Your task to perform on an android device: My old shoes are damaged and I'm planning to buy new casual shoes , find a casual shoes for women in 38 sizes on the Shoppers stop app
Image 0: 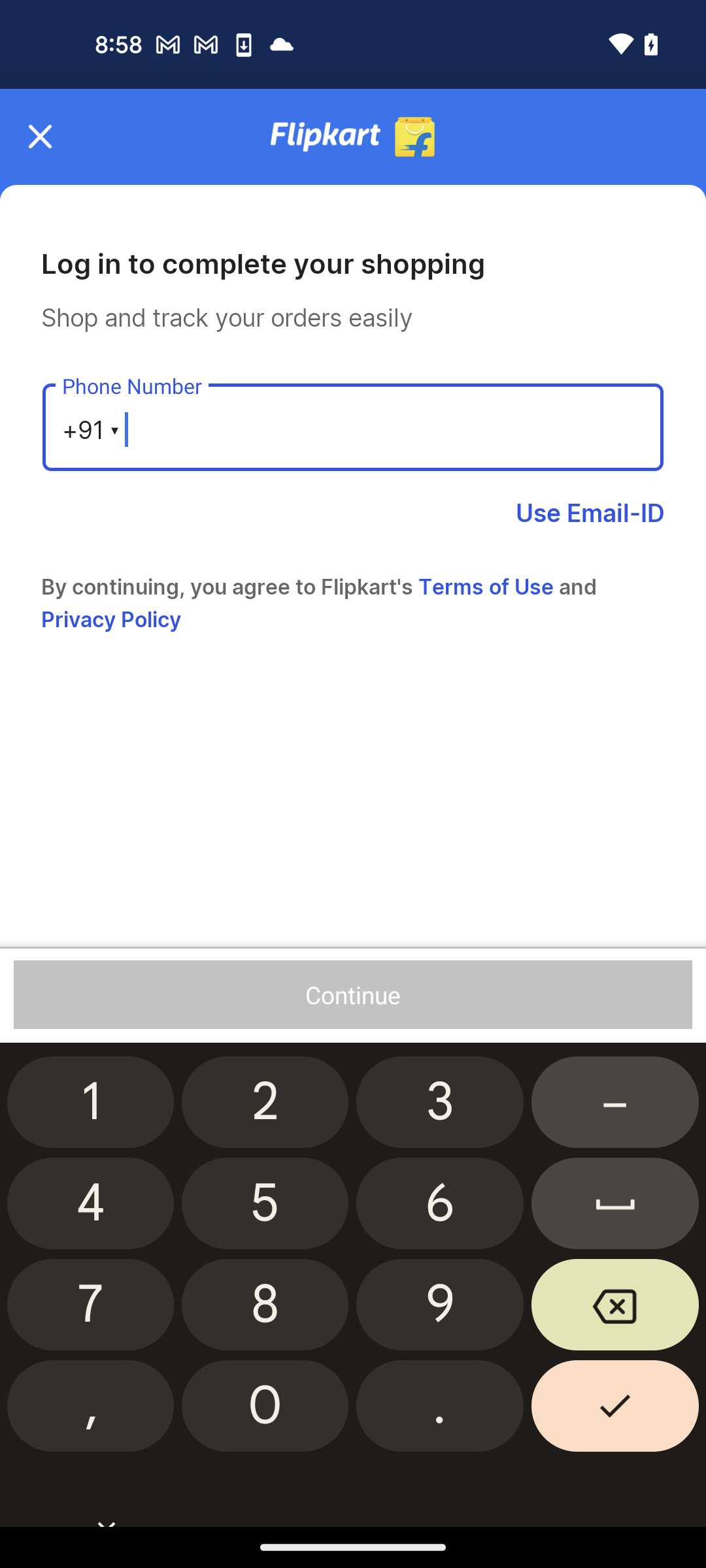
Open the shoppers stop app
Step 0: open app "Shoppers Stop"
Image 1: 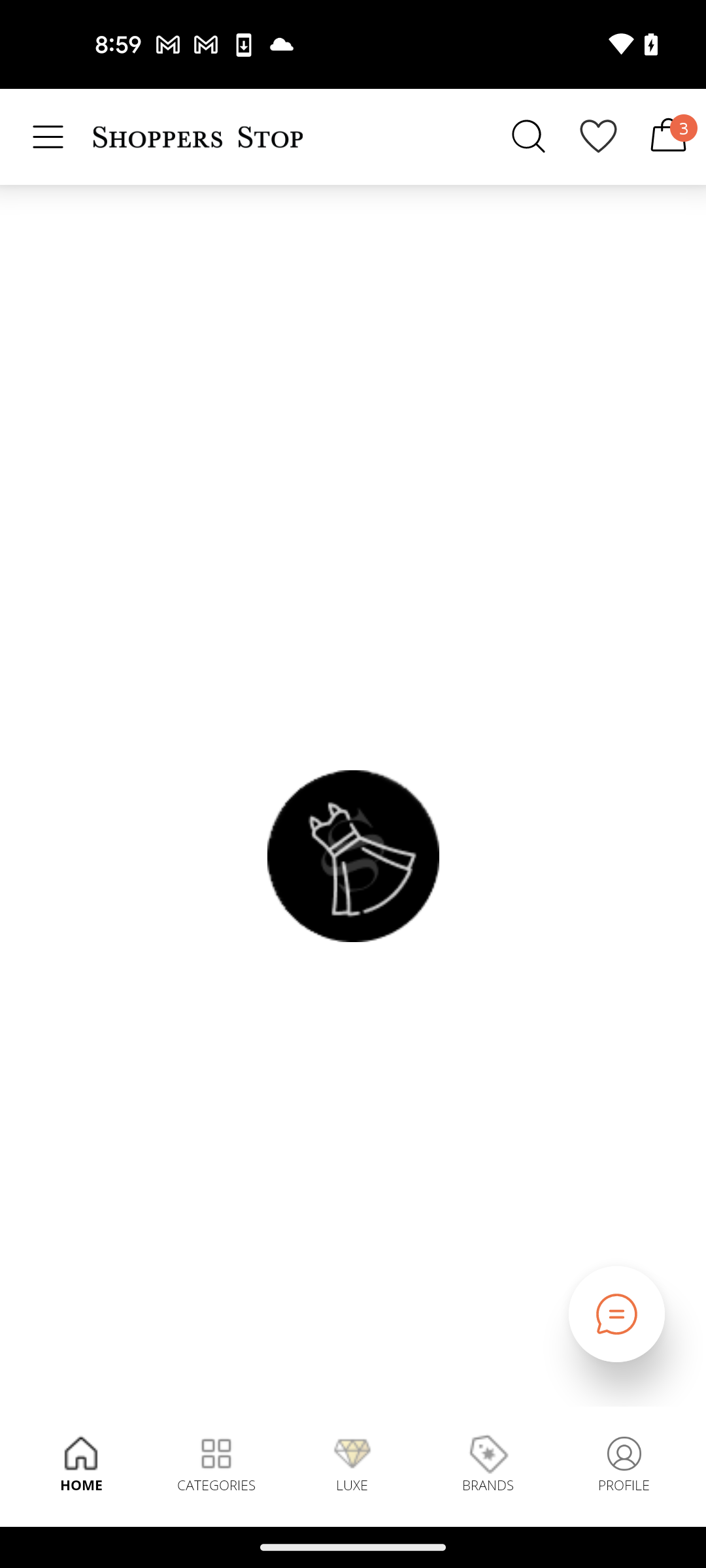
Tap on the search bar at the top of the screen
Step 1: click (528, 137)
Image 3: 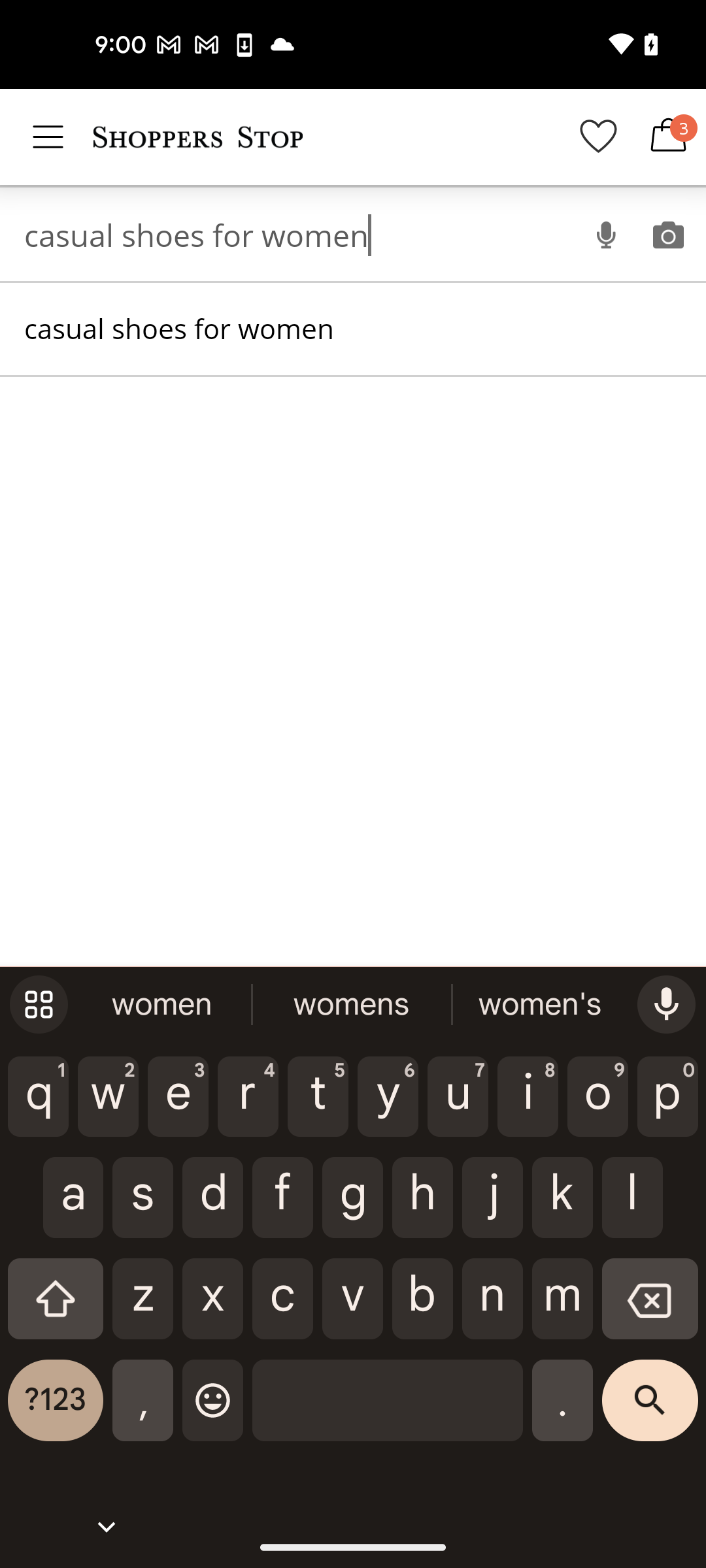
Tap on the search result
Step 3: click (356, 329)
Image 4: 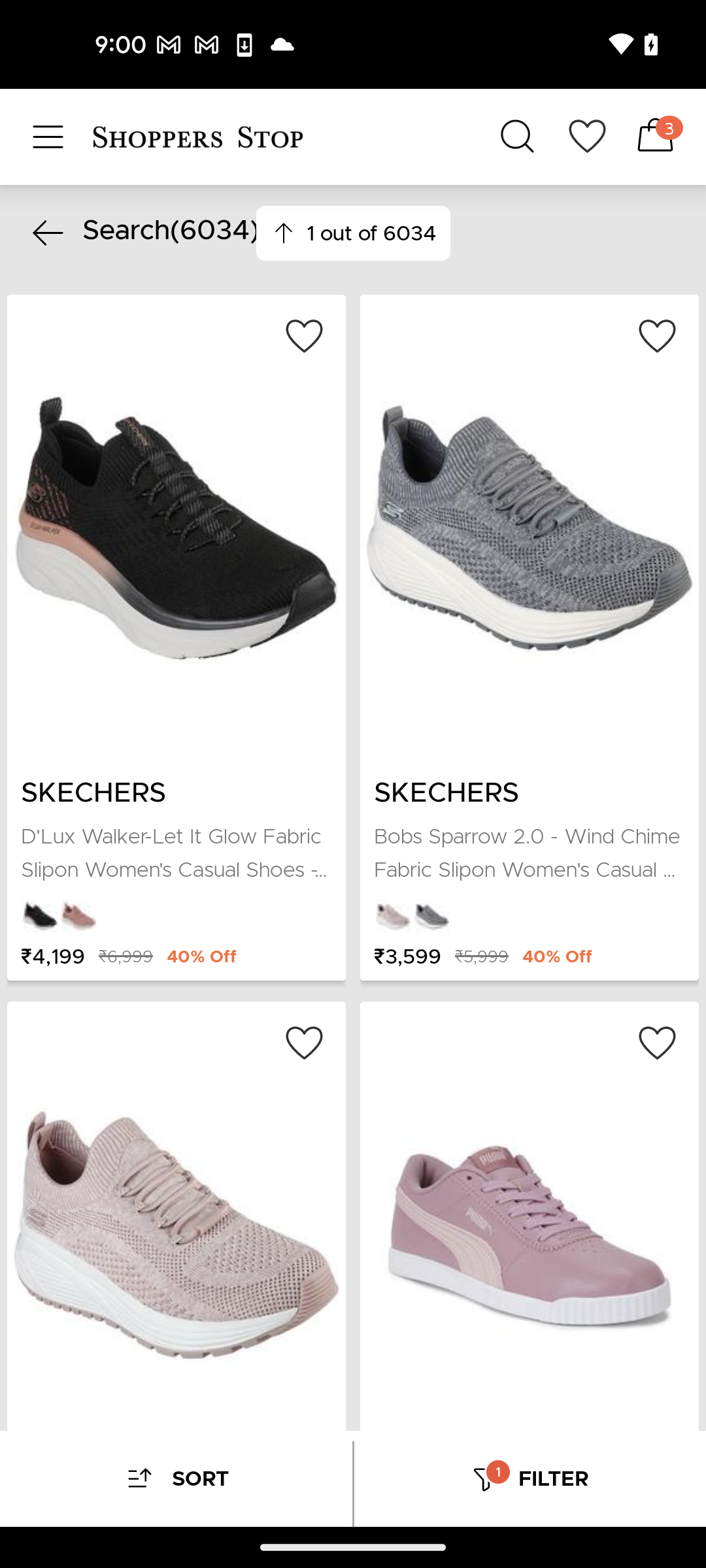
Tap on the filter option
Step 4: click (530, 1478)
Image 5: 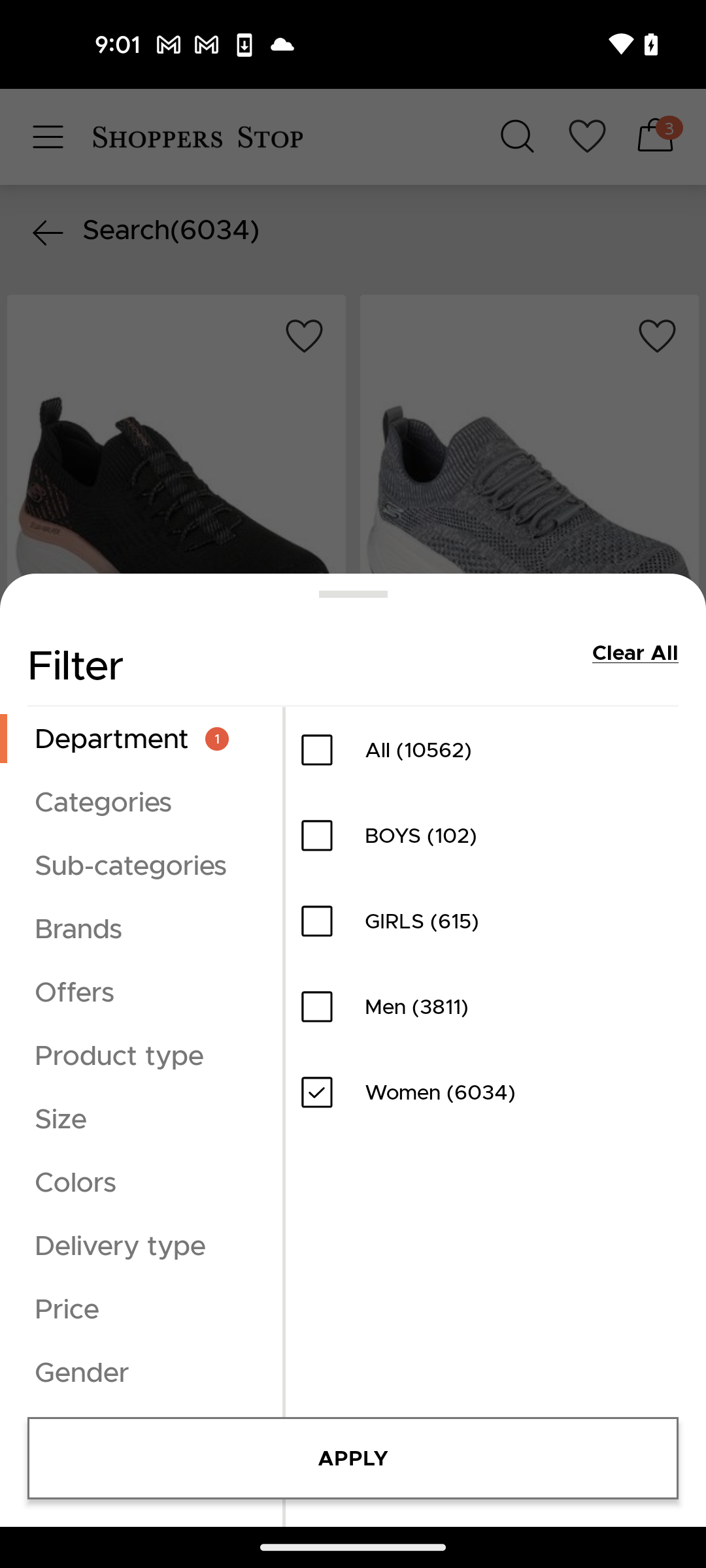
Select the size option
Step 5: click (61, 1119)
Image 7: 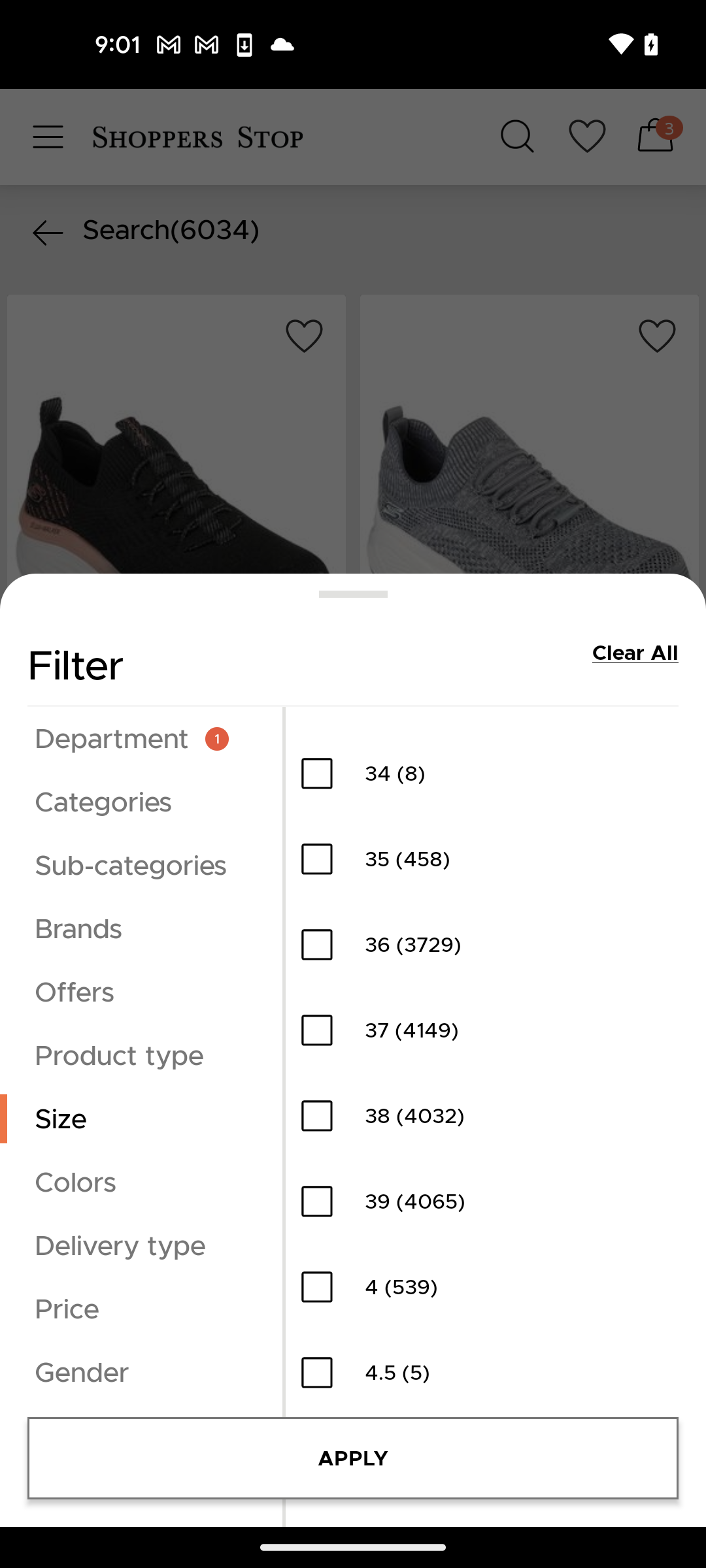
Tap on the 38 size
Step 7: click (316, 1115)
Image 8: 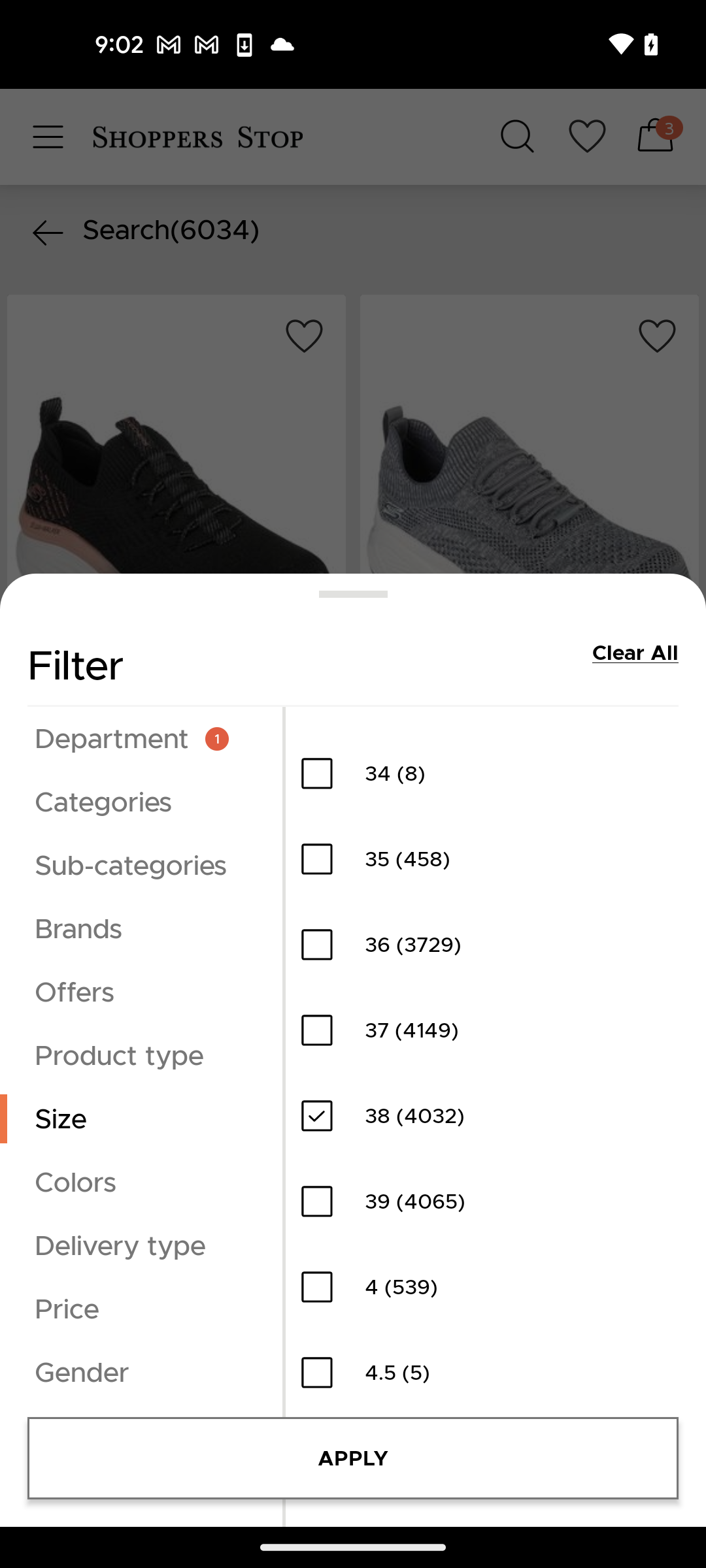
Click on the apply button at the bottom of the screen
Step 8: click (353, 1458)